Your task to perform on an android device: Browse for fasting-special recipes.
Image 0: 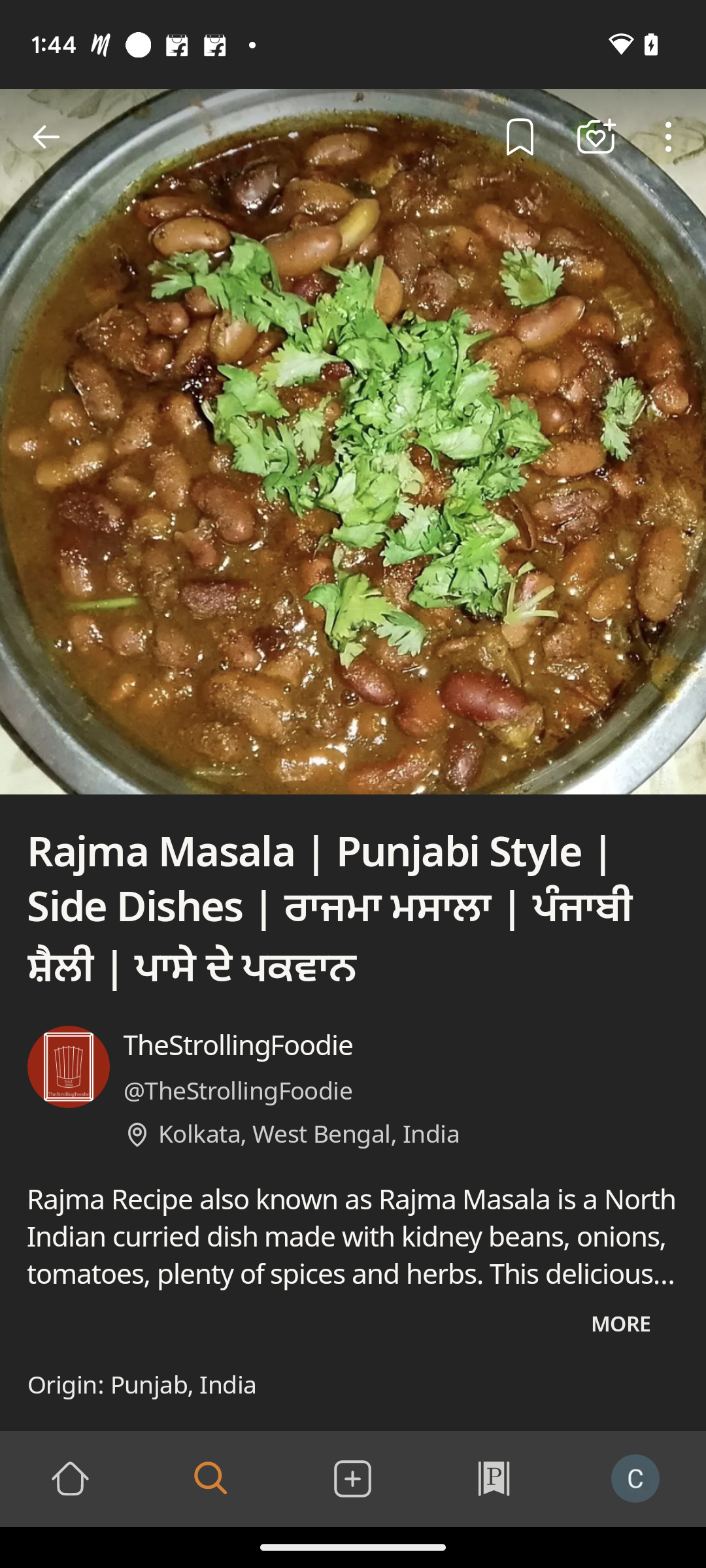
Click on the home icon presented on the left side at the bottom.
Step 0: click (71, 1478)
Image 1: 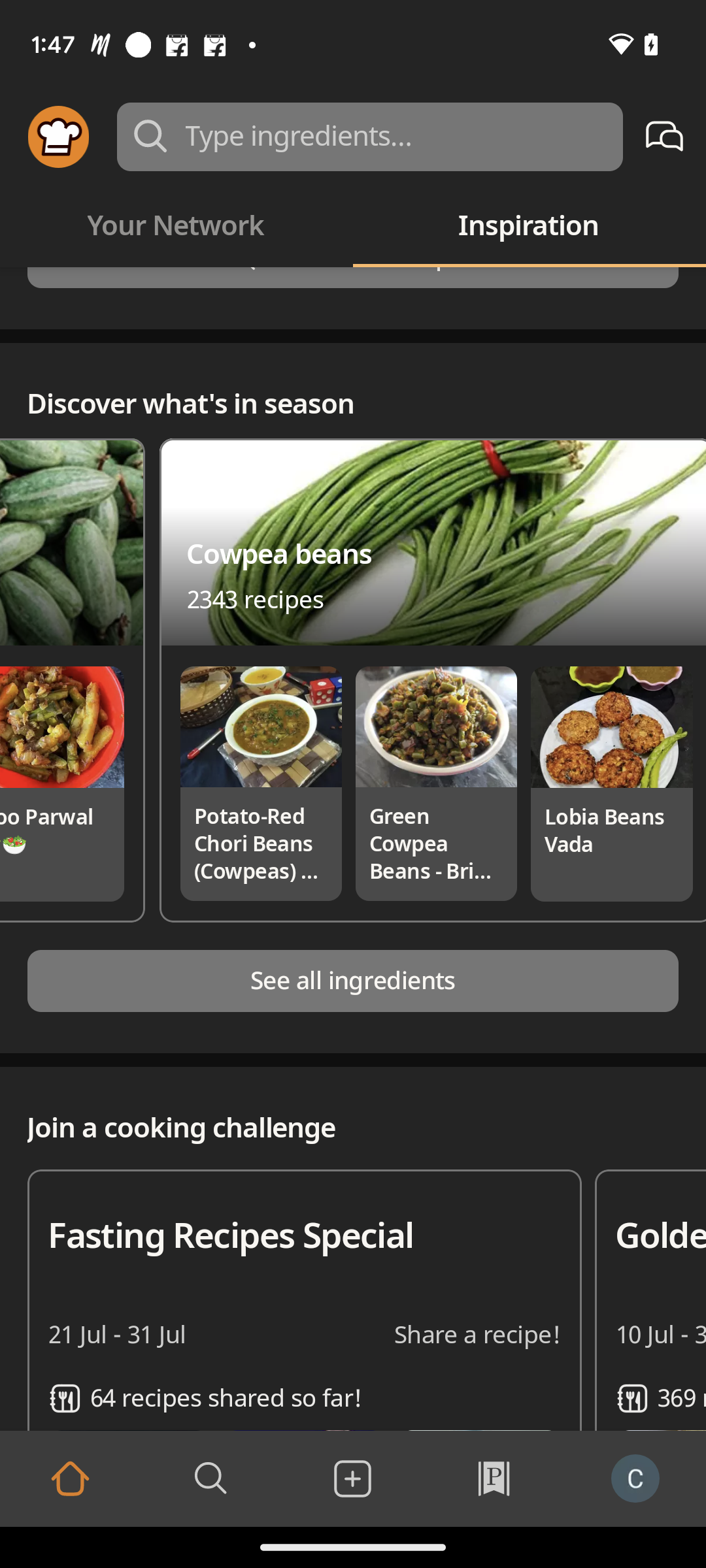
Click on the Fasting Recipes option presented at the top.
Step 1: click (304, 1260)
Image 2: 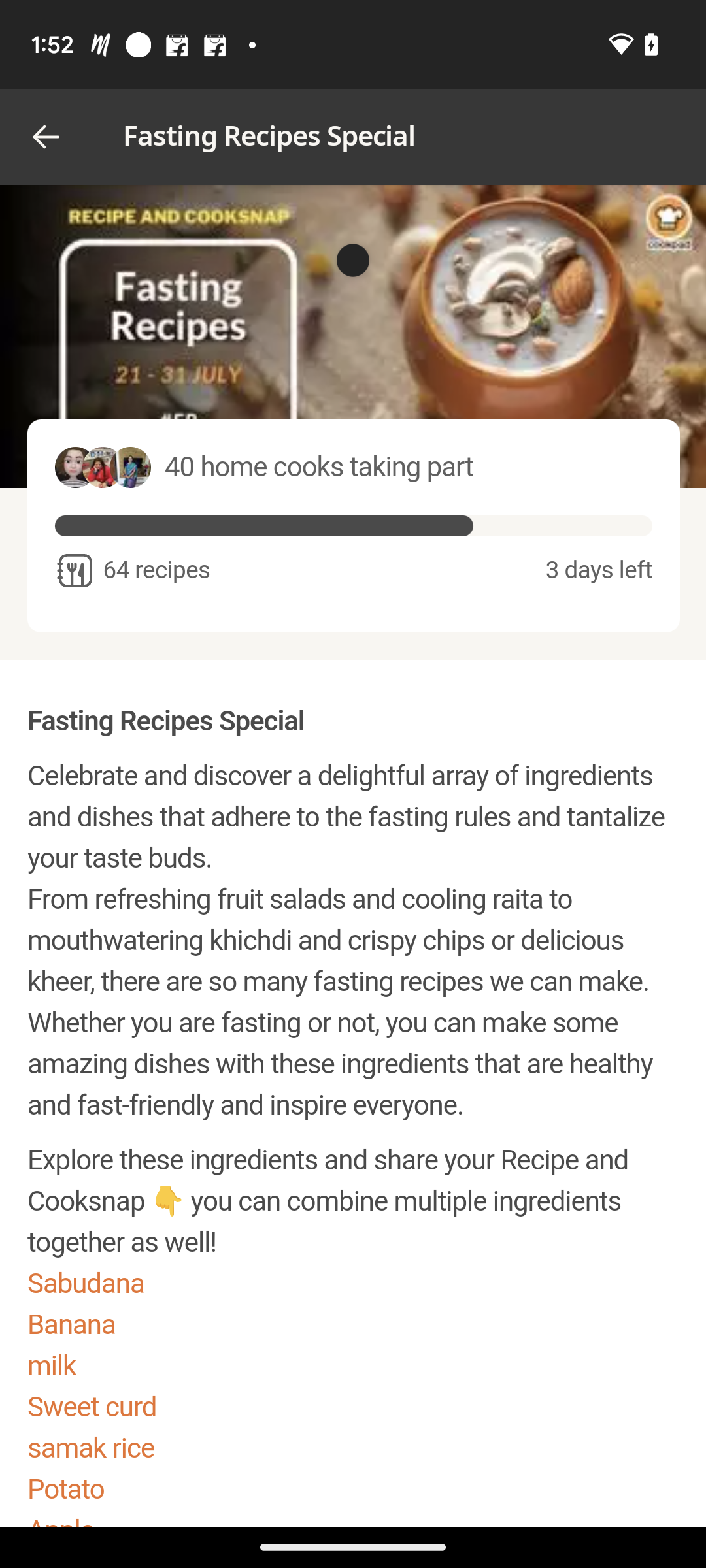
Scroll Up for the  dishes.
Step 2: scroll down
Image 3: 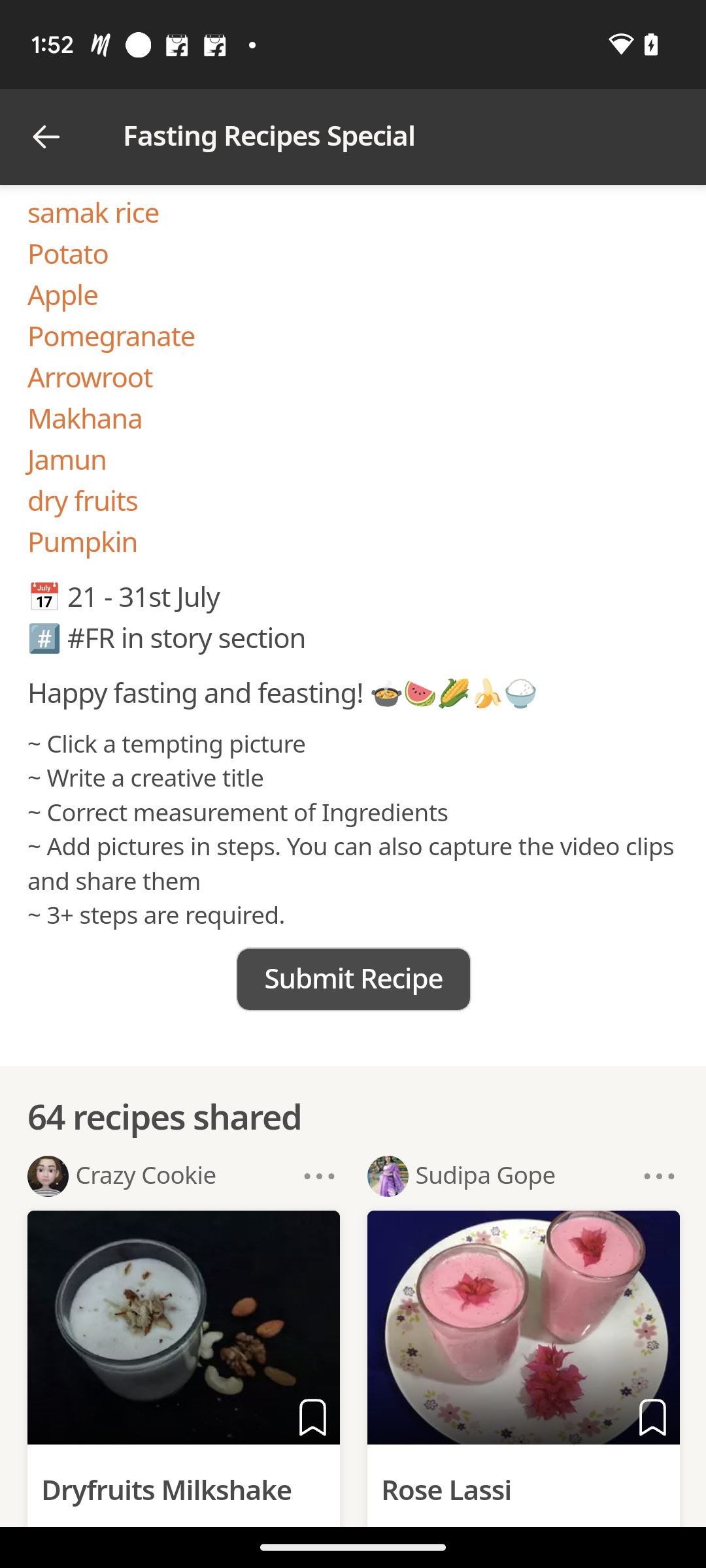
Scroll Up for the  dishes.
Step 3: scroll down
Image 4: 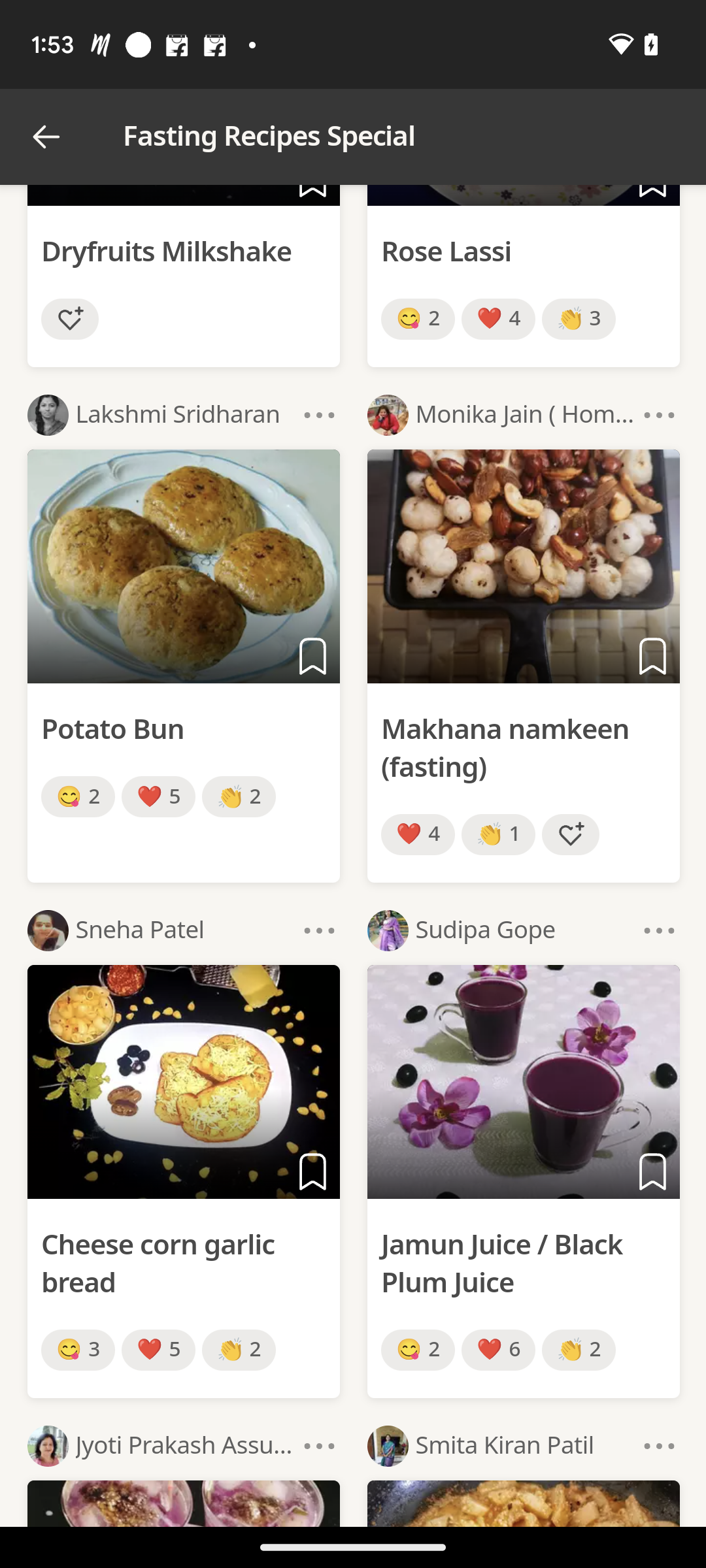
Click on Makhana Namkeen, which is on the second row at the right side.
Step 4: click (524, 566)